Your task to perform on an android device: I want to view the specifics of the train's arrival at 5:59 pm
Image 0: 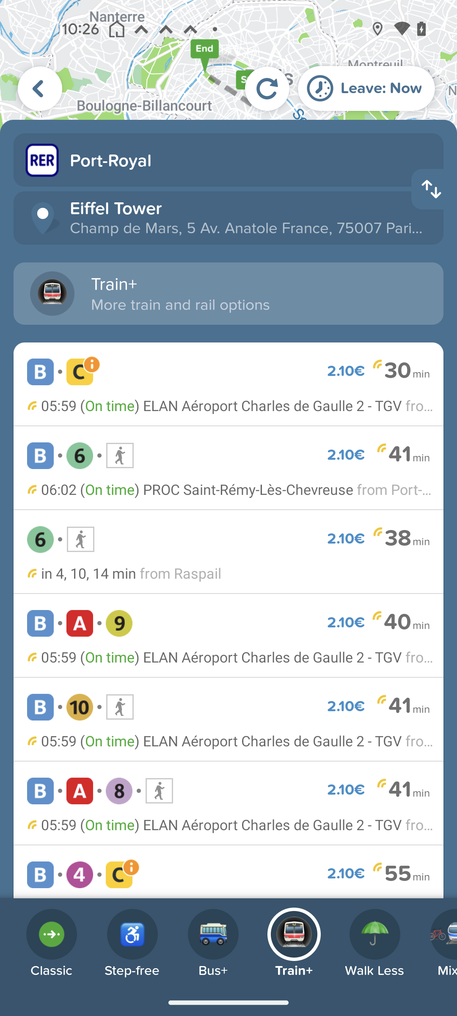
Tap on the first train from b-c
Step 0: click (228, 298)
Image 1: 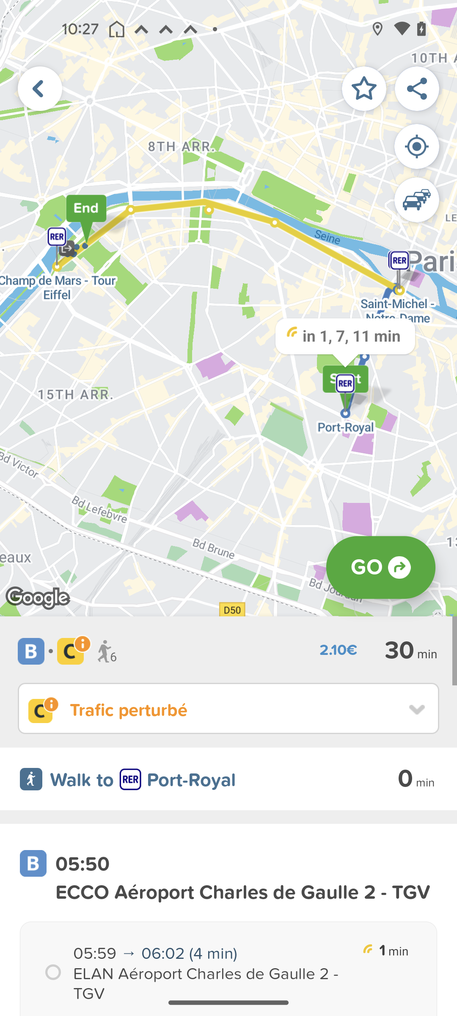
Swipe up to view more details
Step 1: scroll down